Your task to perform on an android device: I want to add a bookmark to the Just Mercy book.
Image 0: 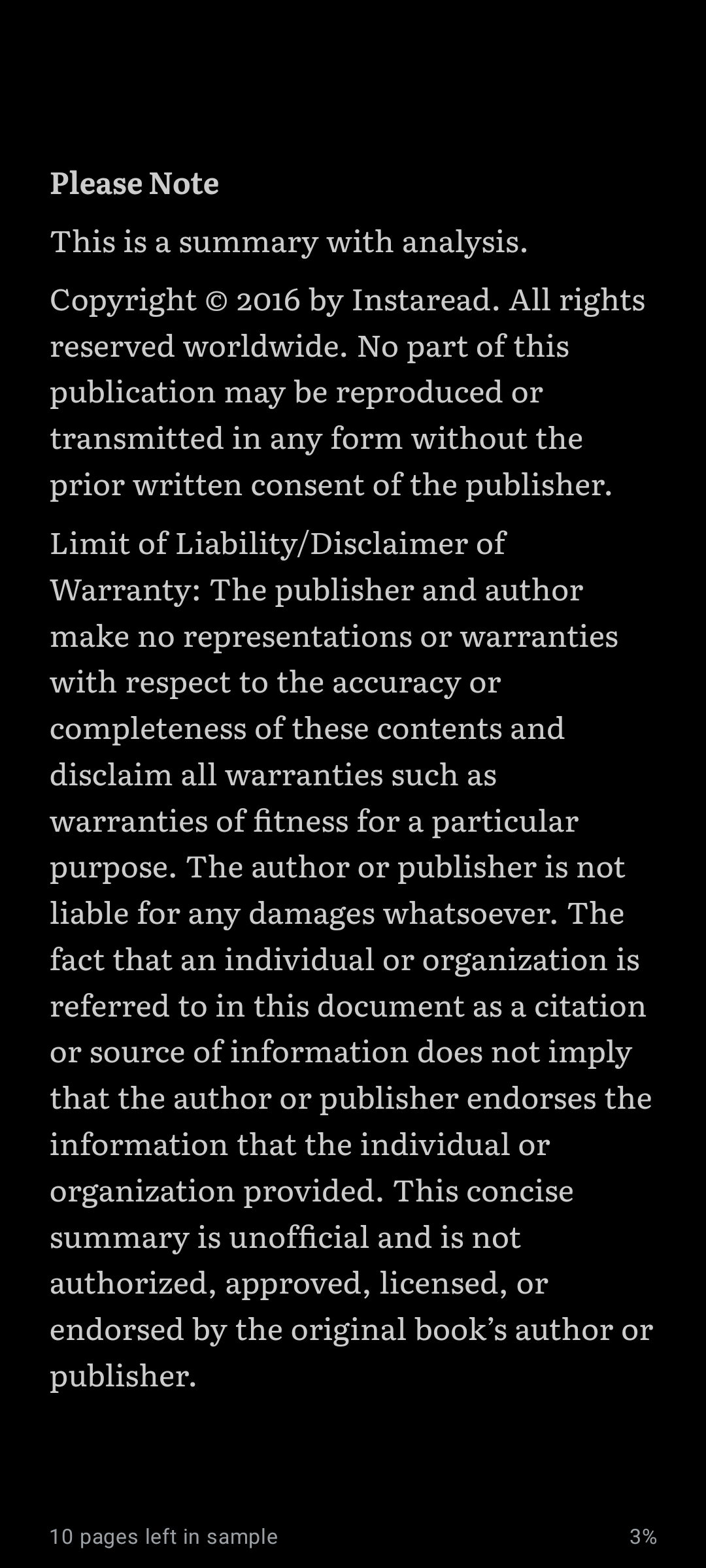
Click on the screen.
Step 0: click (353, 828)
Image 1: 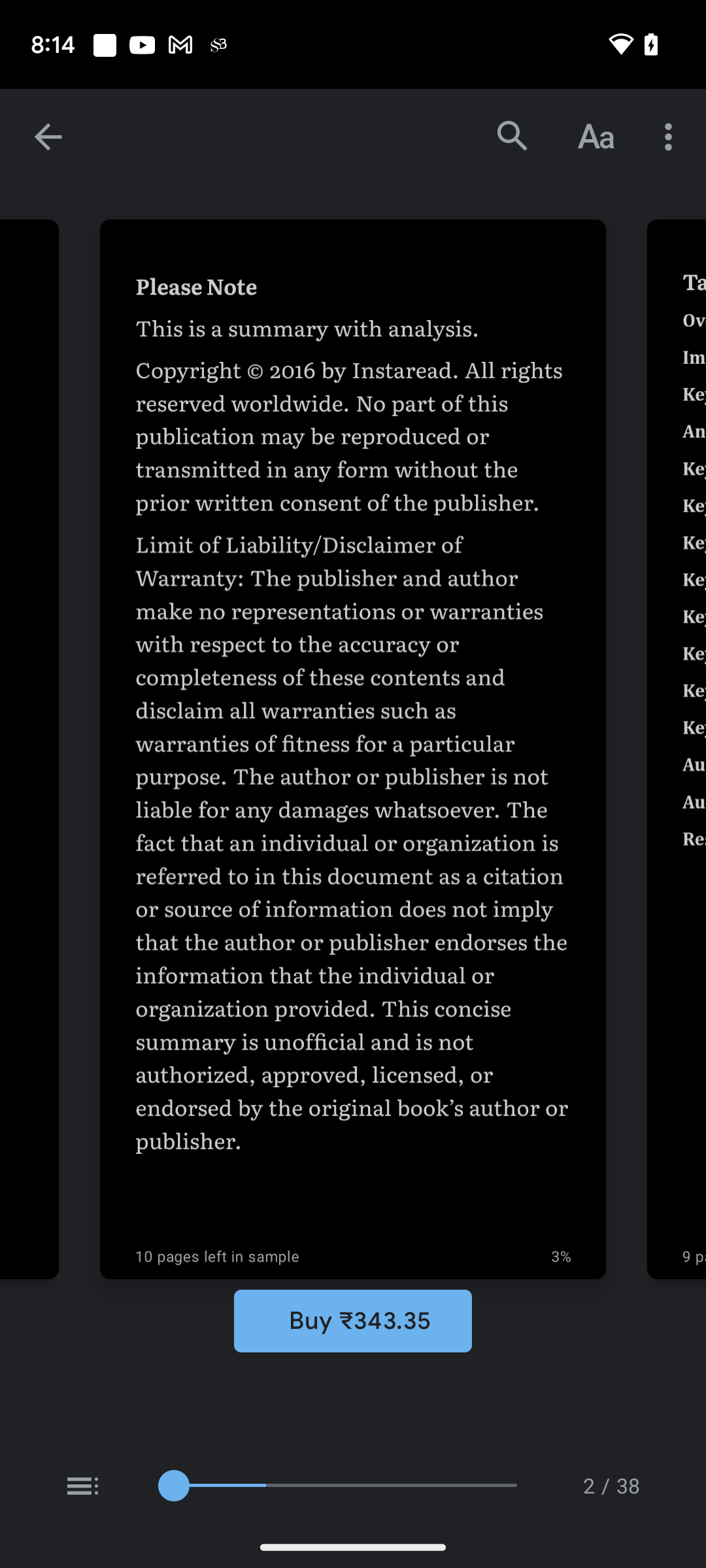
Click on the three dots on the top right corner of the screen.
Step 1: click (671, 137)
Image 2: 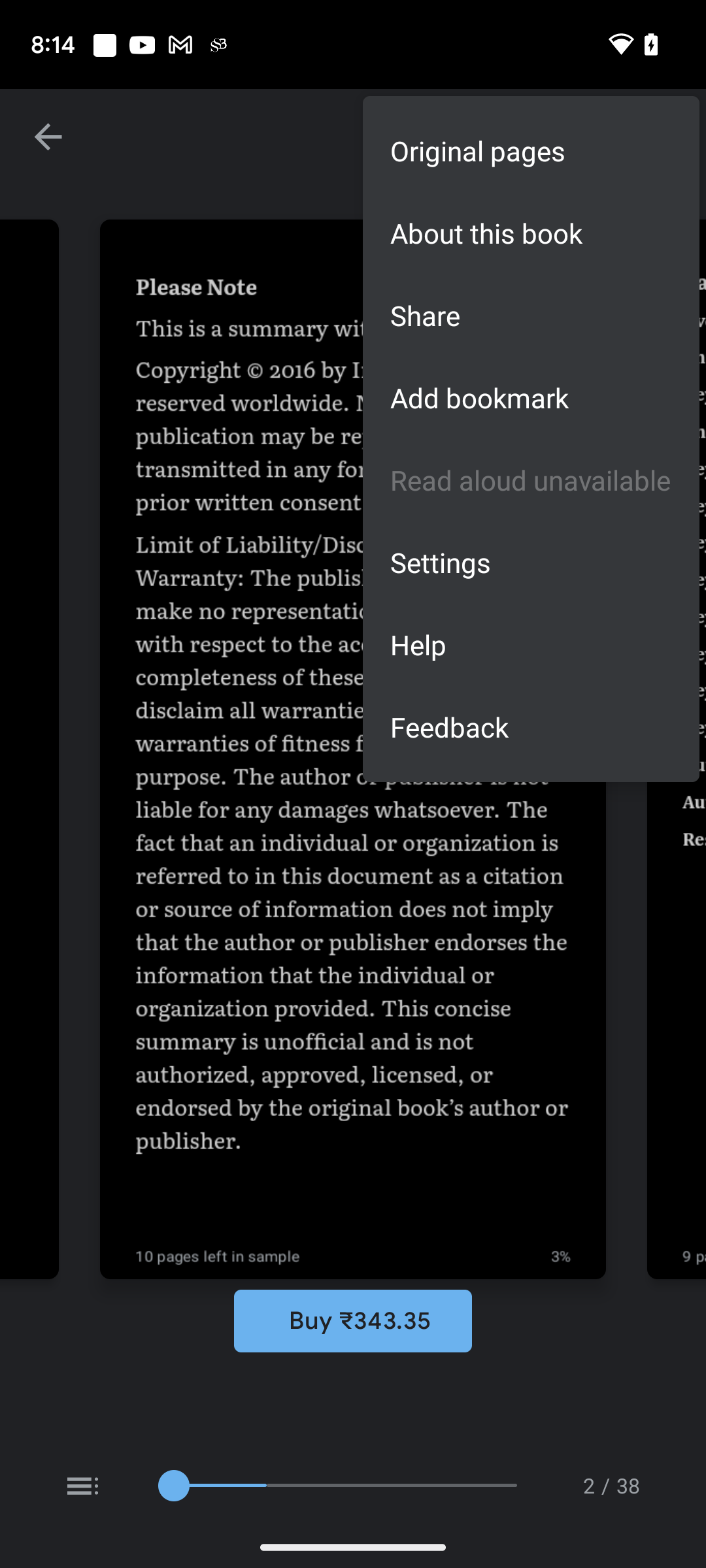
Click on Add bookmark on the screen.
Step 2: click (531, 397)